Your task to perform on an android device: Search for my wife's contact in the phonebook app; her contact is saved by the name wife.
Image 1: 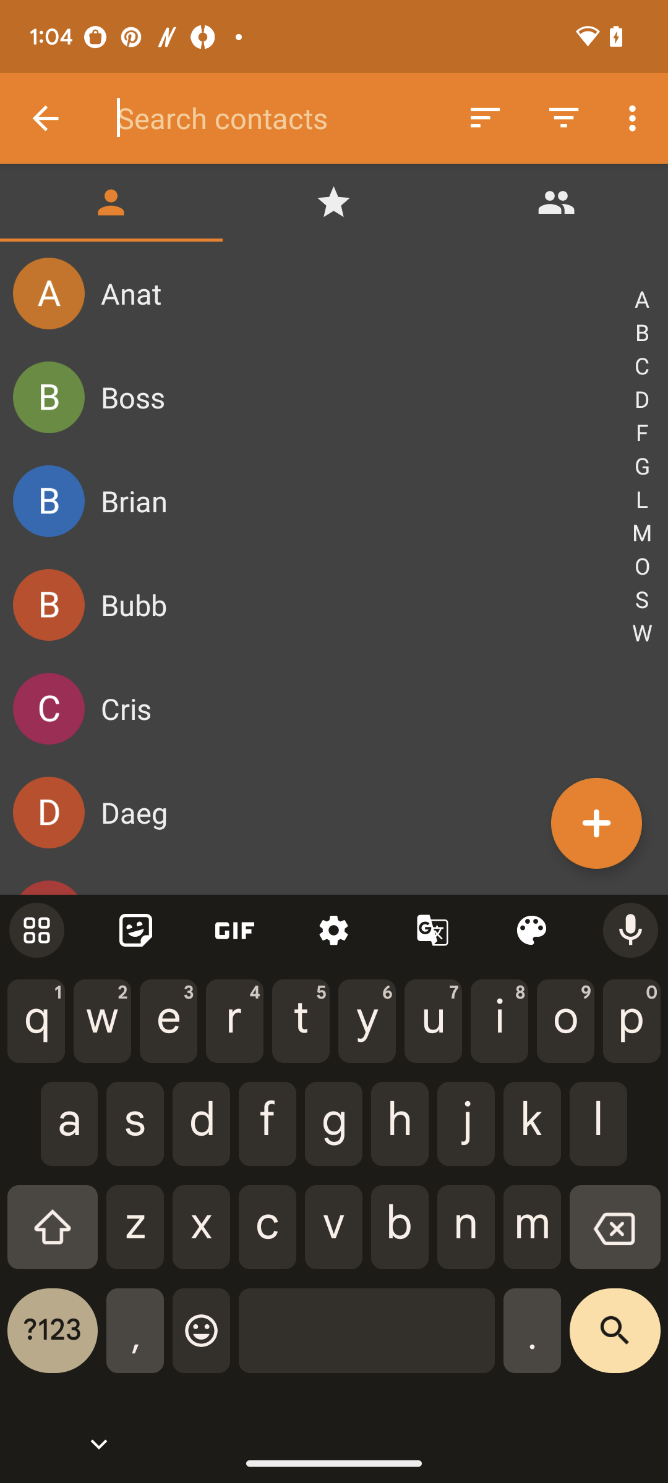
Enter the name, wife.
Step 1: type "wife"